Your task to perform on an android device: I want to set a daily alarm for 5.30 pm to go to the gym on the Alarms app.
Image 0: 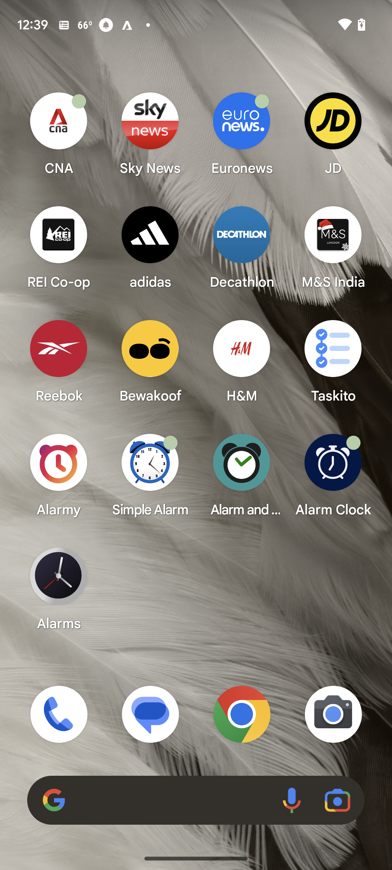
Open the Alarms app
Step 0: click (58, 588)
Image 1: 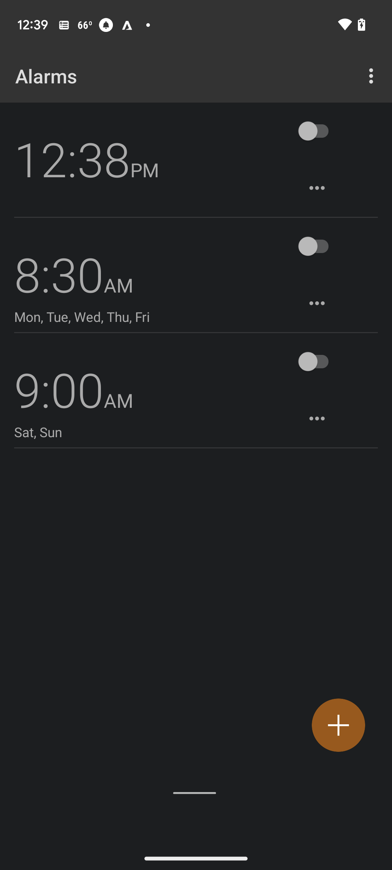
Click on the add icon
Step 1: click (328, 720)
Image 2: 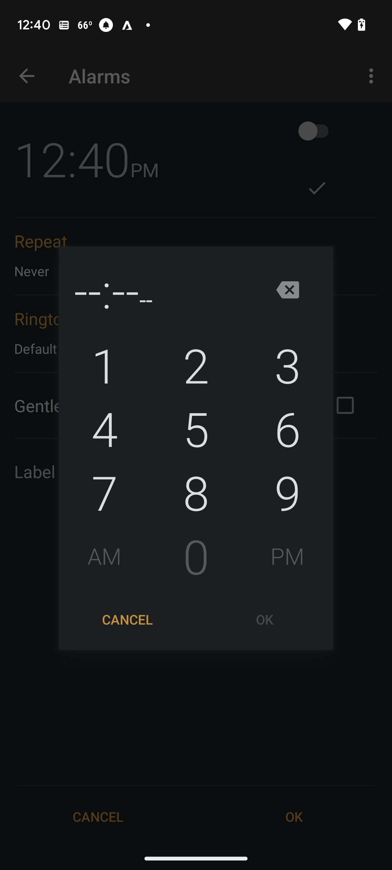
Add 05.30 pm
Step 2: click (190, 429)
Image 3: 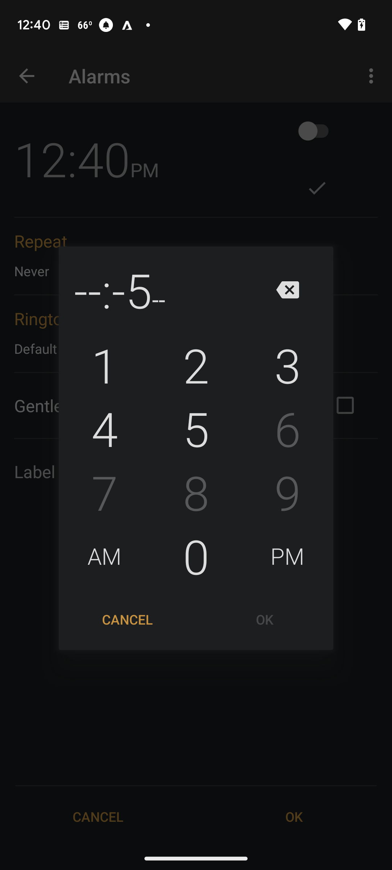
Add 05.30 pm
Step 3: click (289, 362)
Image 4: 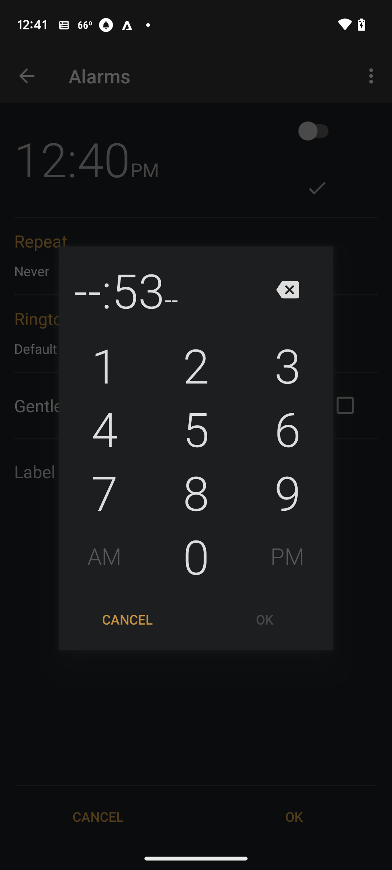
Add 05.30 pm
Step 4: click (195, 554)
Image 5: 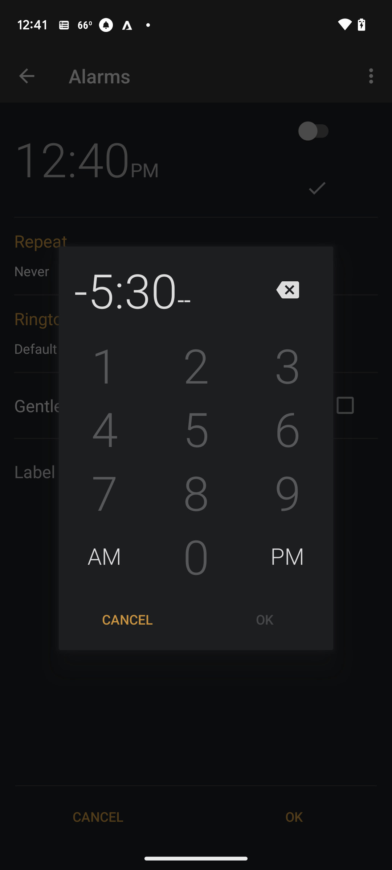
Add 05.30 pm
Step 5: click (287, 556)
Image 6: 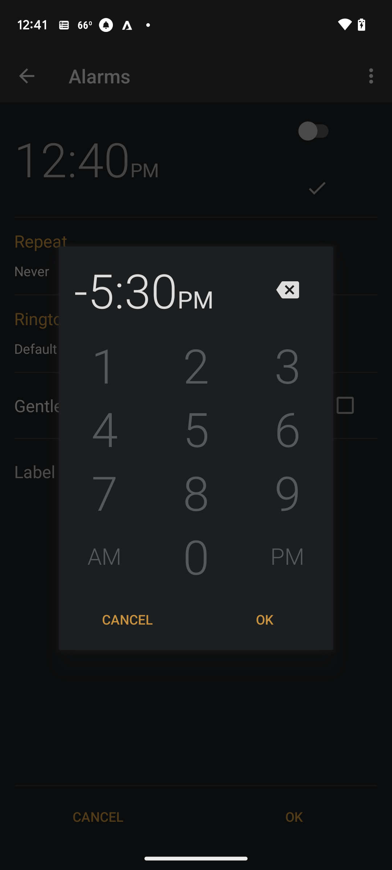
Add 05.30 pm
Step 6: click (265, 619)